Your task to perform on an android device: I had to leave instantly for the cooking class , Delete the 30 minute timer on the clock app
Image 0: 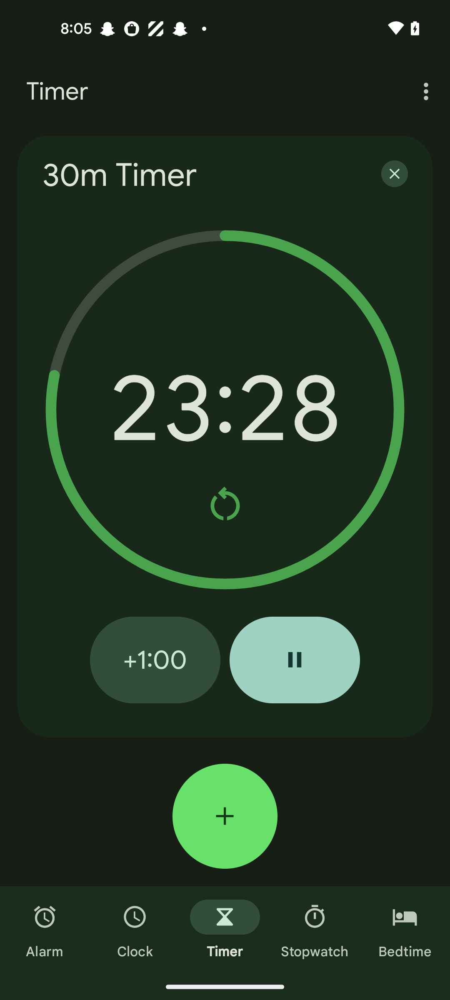
Click on the close button of the 30 m timer 
Step 0: click (395, 173)